Your task to perform on an android device: I want to Share train schedule information with my Naomi friend on her Gmail ID naomi.rousseau@example.com
Image 0: 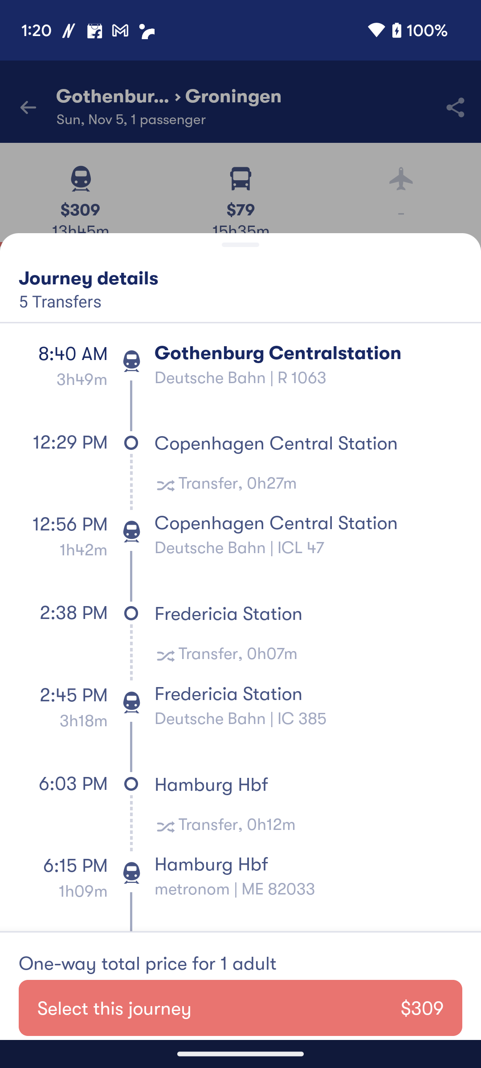
Click on the Select this journey button at the bottom of the screen
Step 0: click (213, 1008)
Image 1: 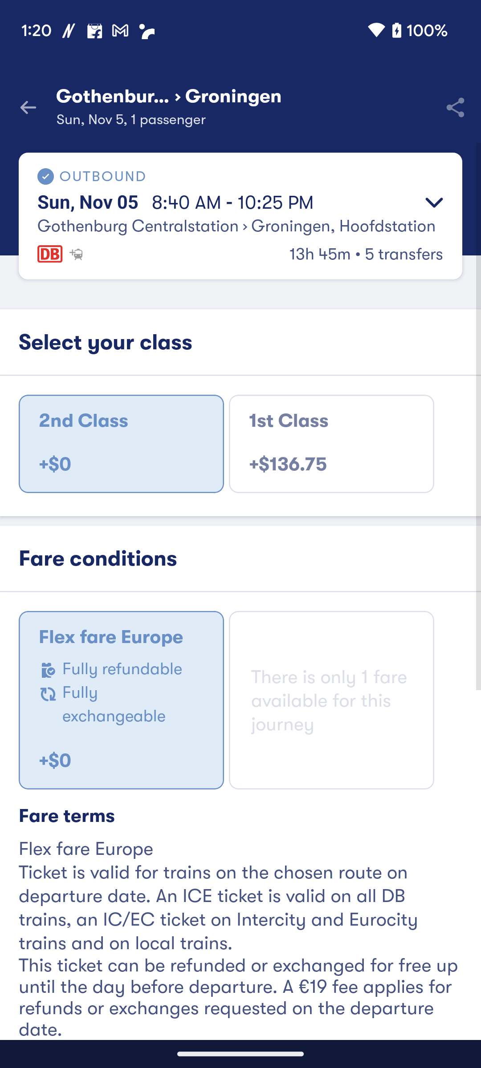
Click on the Share icon at the top right of the screen
Step 1: click (455, 104)
Image 2: 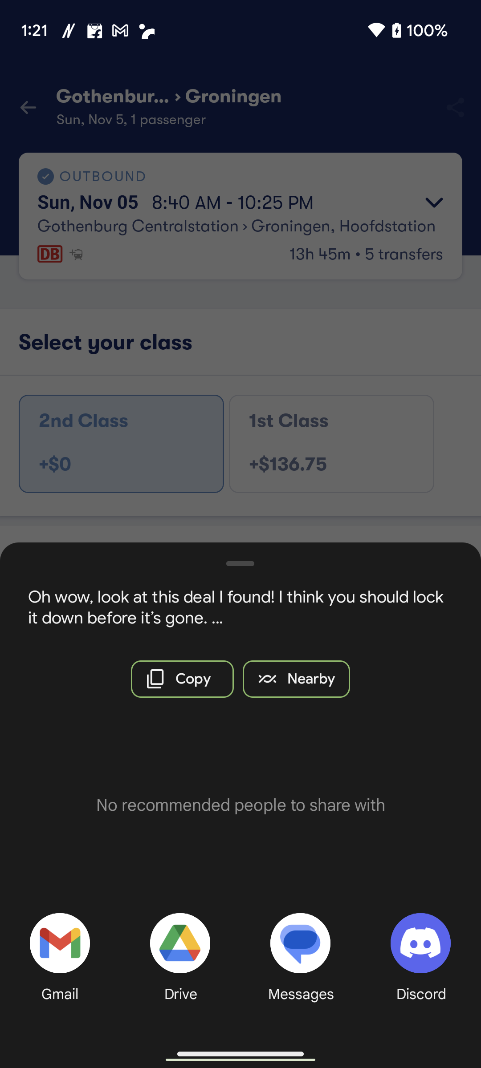
Click on the Gmail icon 
Step 2: click (53, 943)
Image 3: 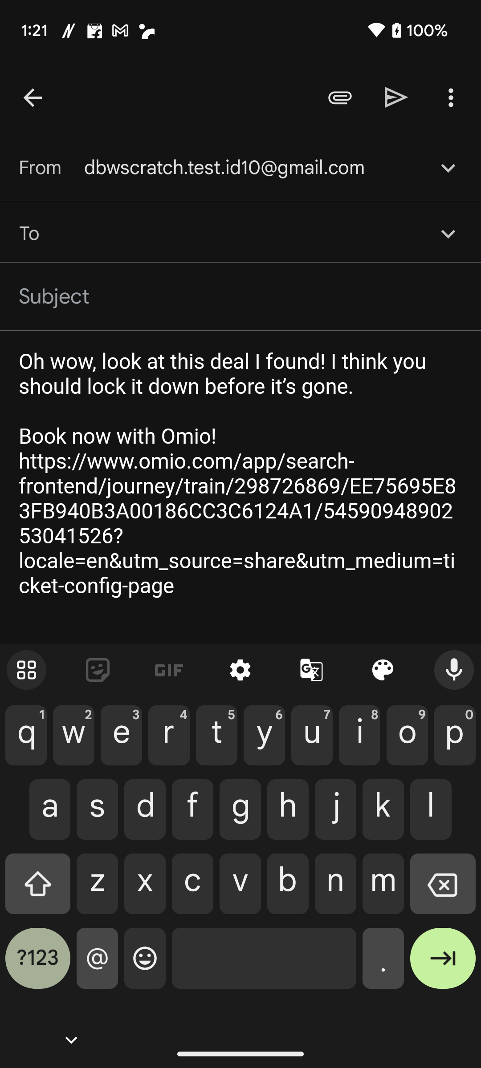
Type naomi.rousseau@example.com To bar
Step 3: type "naomi.rousseau@example.com"
Image 4: 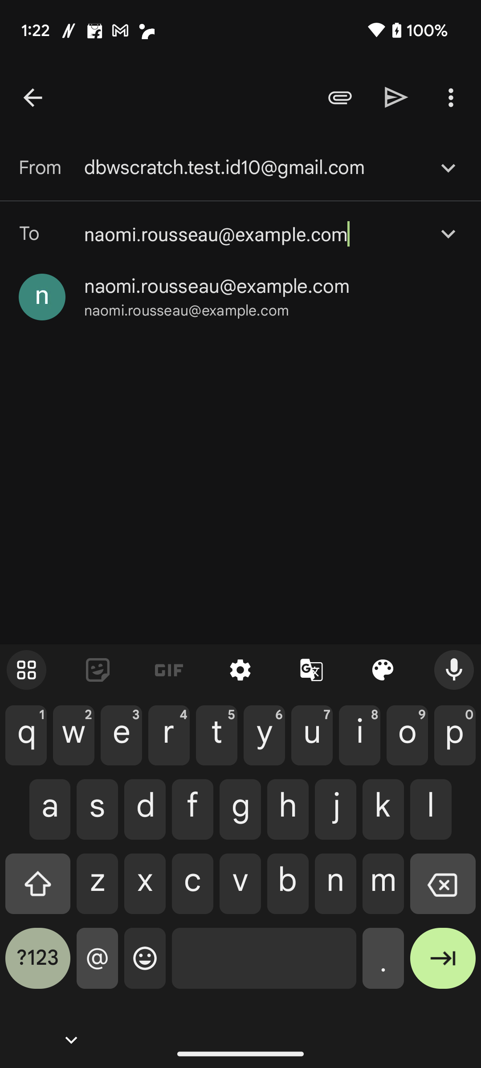
Click on the suggested name 
Step 4: click (217, 286)
Image 5: 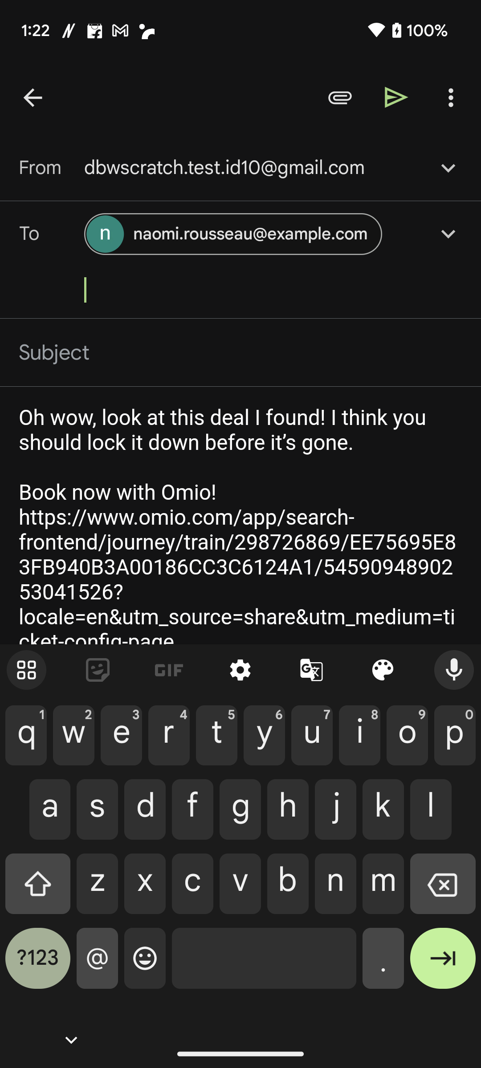
Click on the right arrow at the top of the screen
Step 5: click (396, 97)
Image 6: 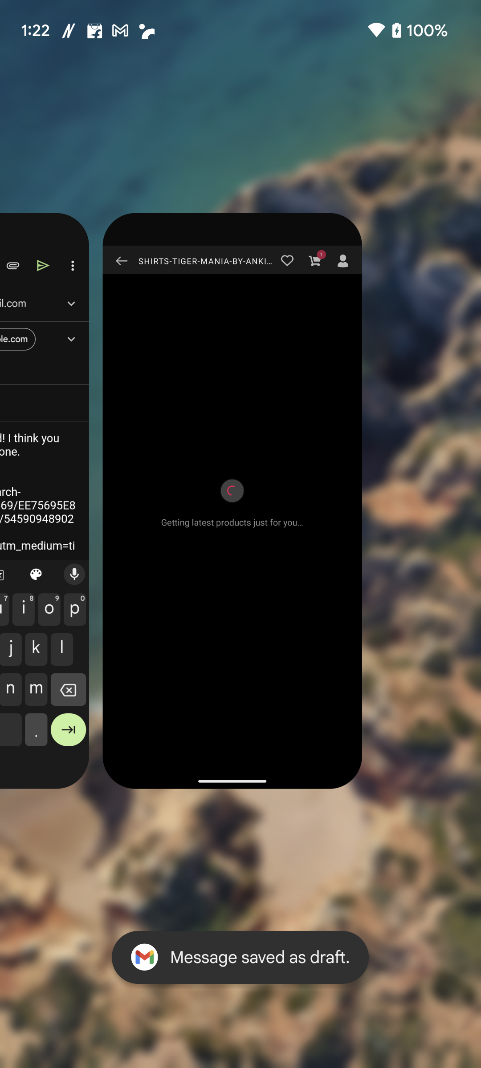
Click on the right arrow at the top of the screen
Step 6: wait
Image 7: 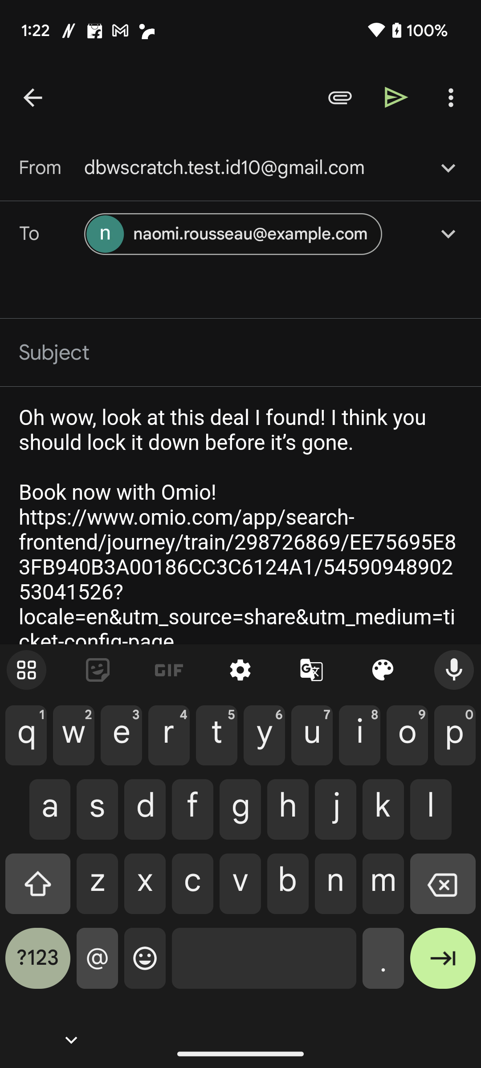
Click on the right arrow at the top of the screen
Step 7: wait